Your task to perform on an android device: preview the created form.
Image 0: 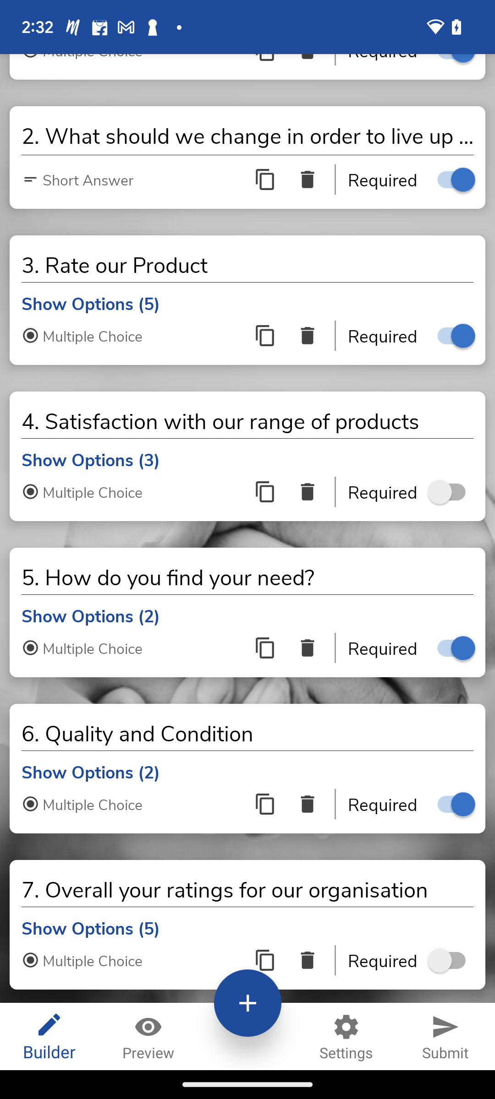
Click on the preview option on the second to the left from the bottom.
Step 0: click (148, 1036)
Image 1: 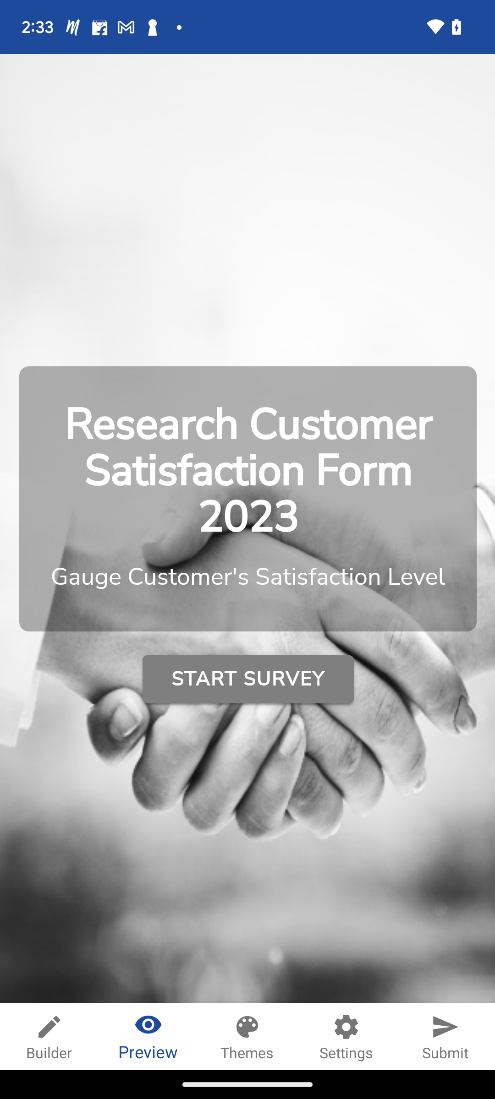
Click on the Start Survey option.
Step 1: click (226, 676)
Image 2: 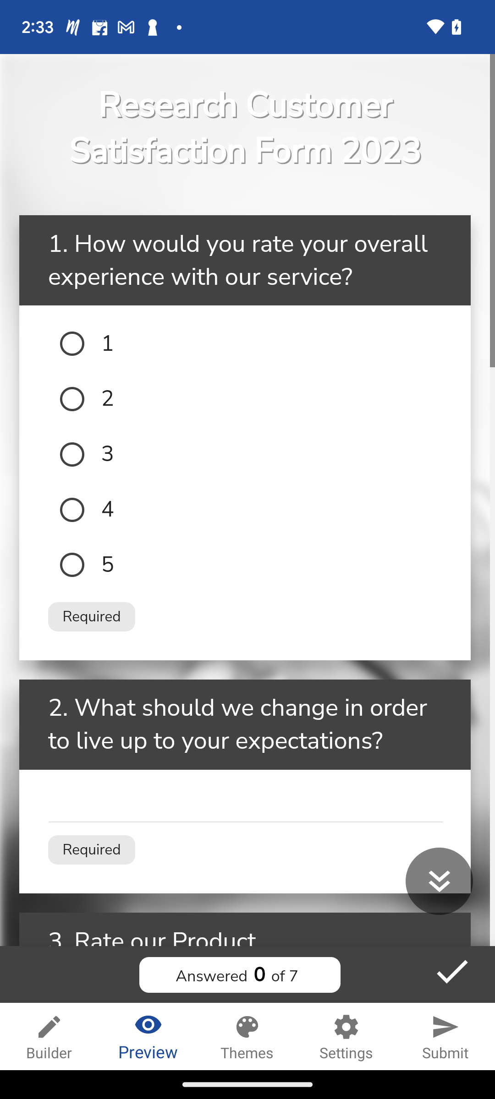
Scroll up to view the form.
Step 2: scroll down
Image 3: 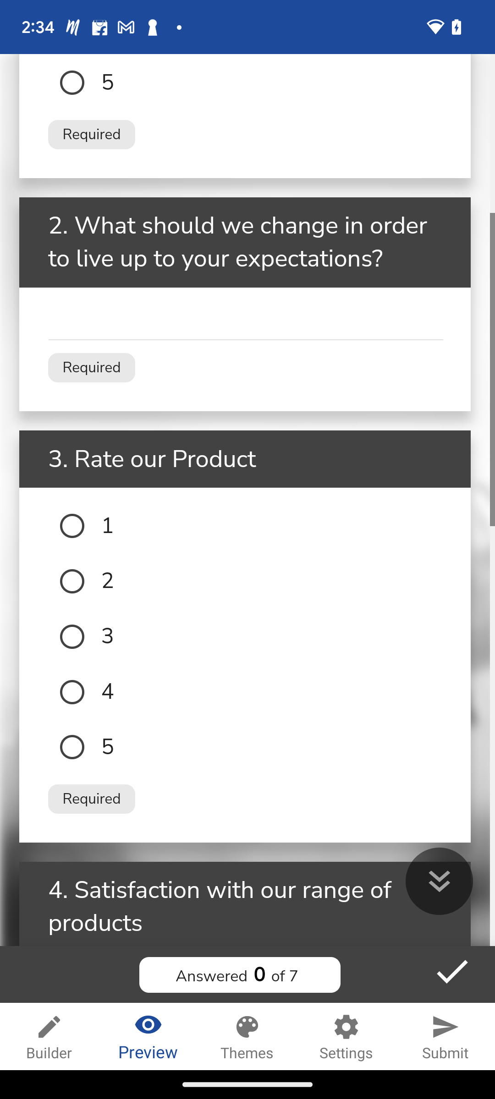
Scroll up to view the form.
Step 3: scroll down
Image 4: 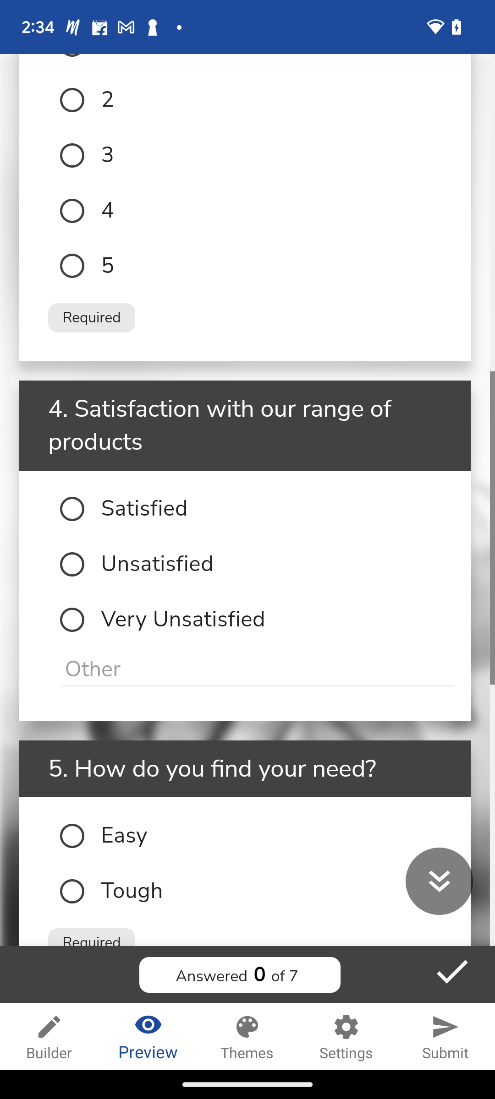
Scroll up to view the form.
Step 4: scroll down
Image 5: 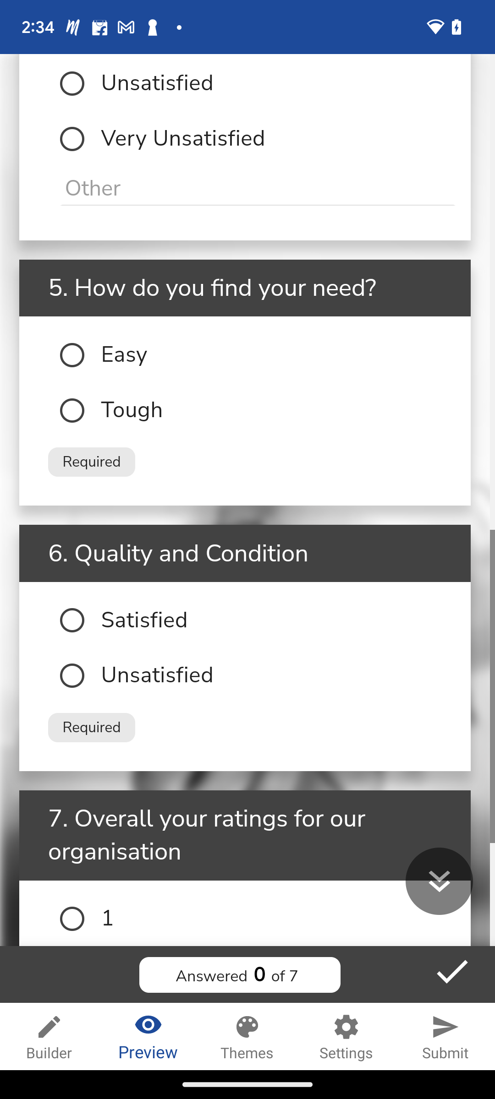
Scroll up to view the form.
Step 5: scroll down